Your task to perform on an android device: I would like to compare the price of this sofa with other similar sofas to get the best deal.
Image 0: 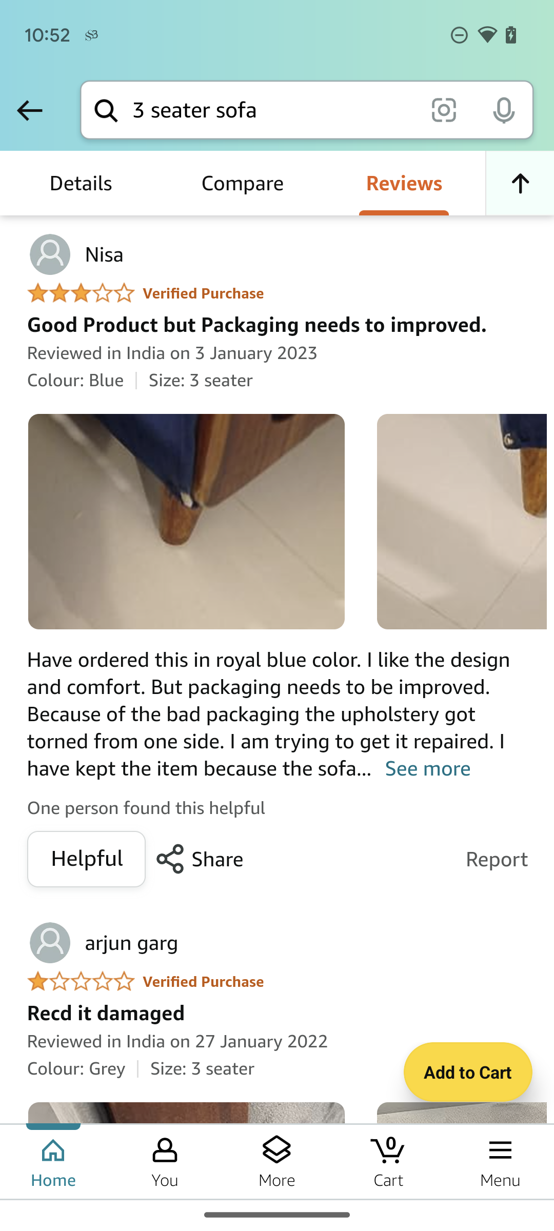
Click on the Compare button on top of the screen.
Step 0: click (242, 183)
Image 1: 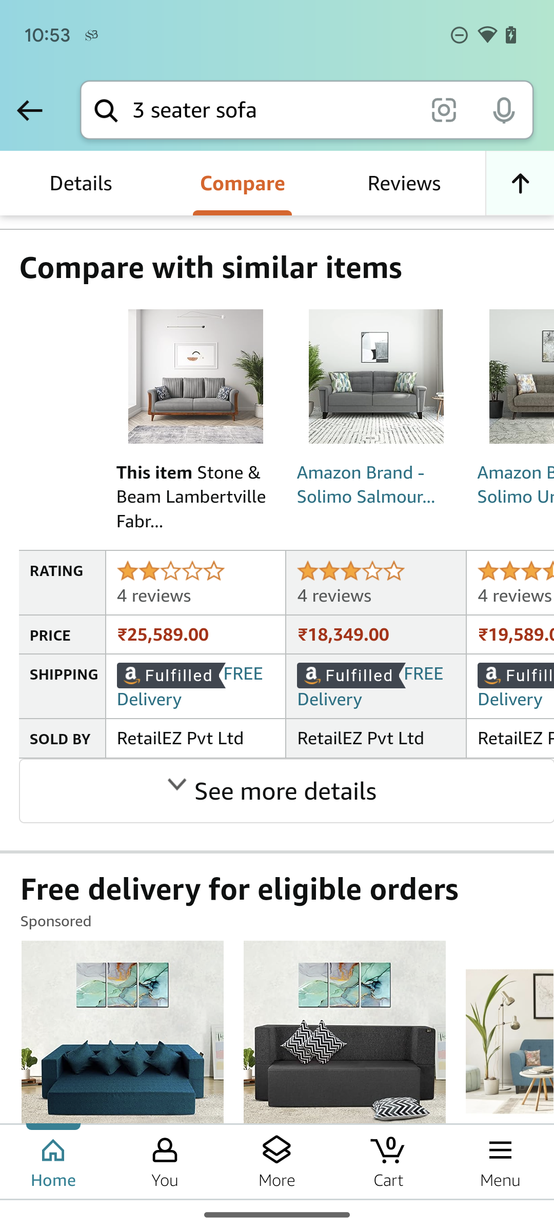
Swipe left on the sofas catalogue to see more.
Step 1: scroll right